Your task to perform on an android device: View the current time between my hometown, Dawason Creek, Canada, and my favorite city, Sydney, Australia, on the TimeZone Converter app.
Image 0: 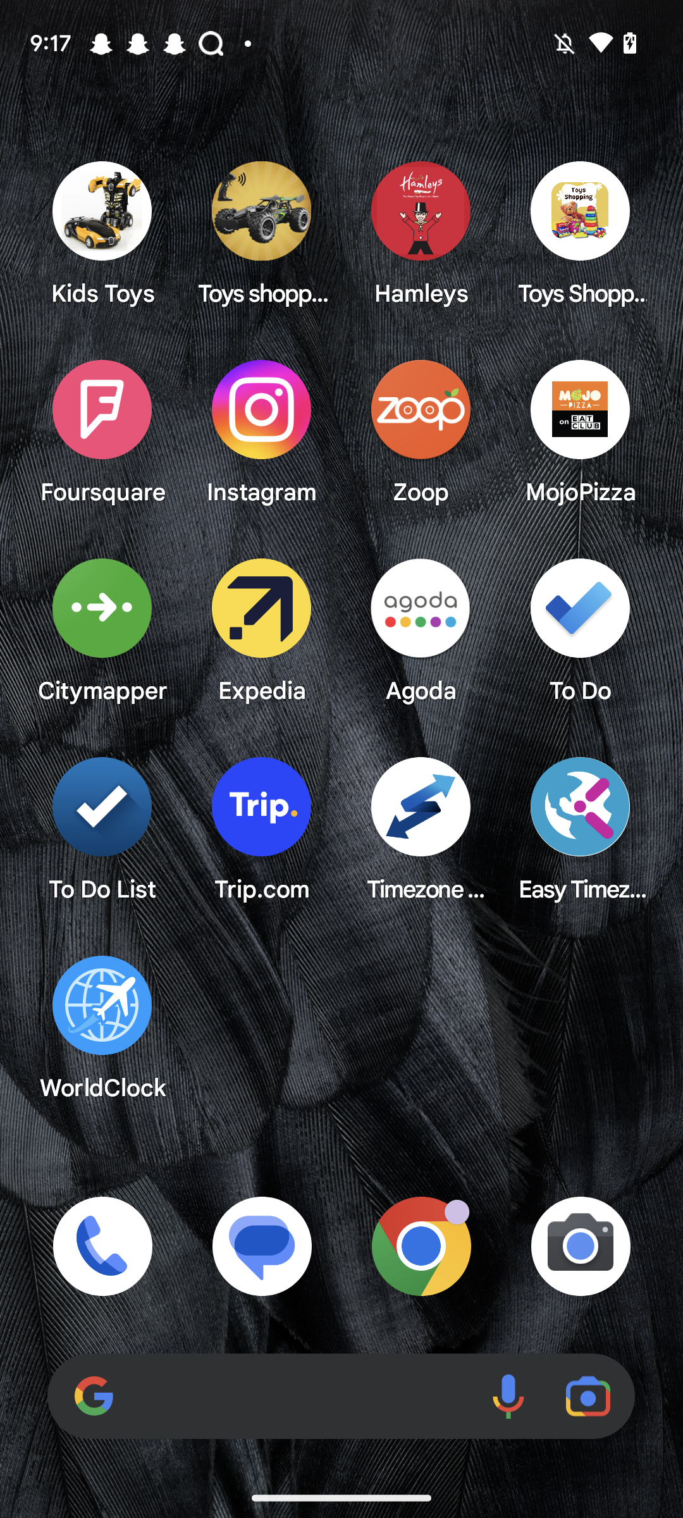
Open the TimeZone Converter app.
Step 0: open app "Timezone Converter"
Image 1: 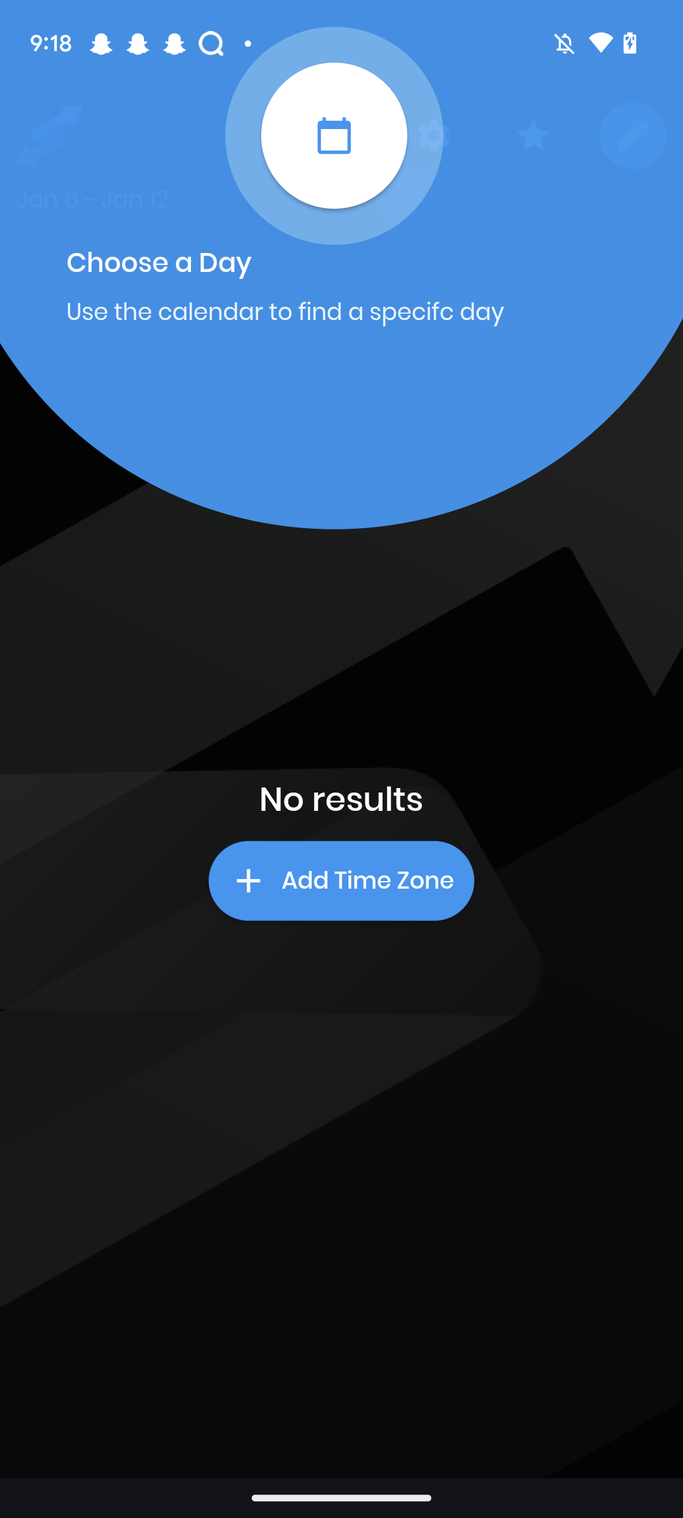
Click on the add Time Zone button.
Step 1: click (341, 881)
Image 2: 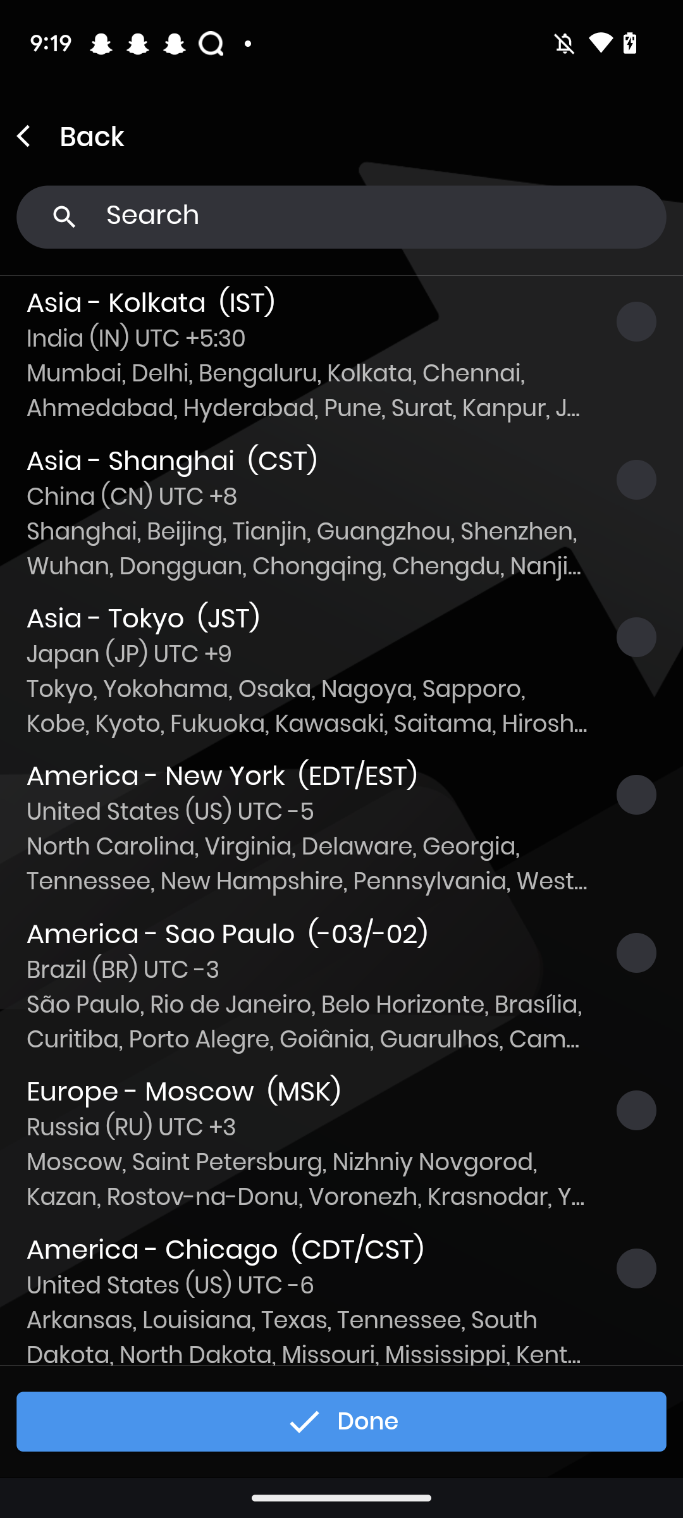
Click on the search box at the top.
Step 2: click (185, 195)
Image 3: 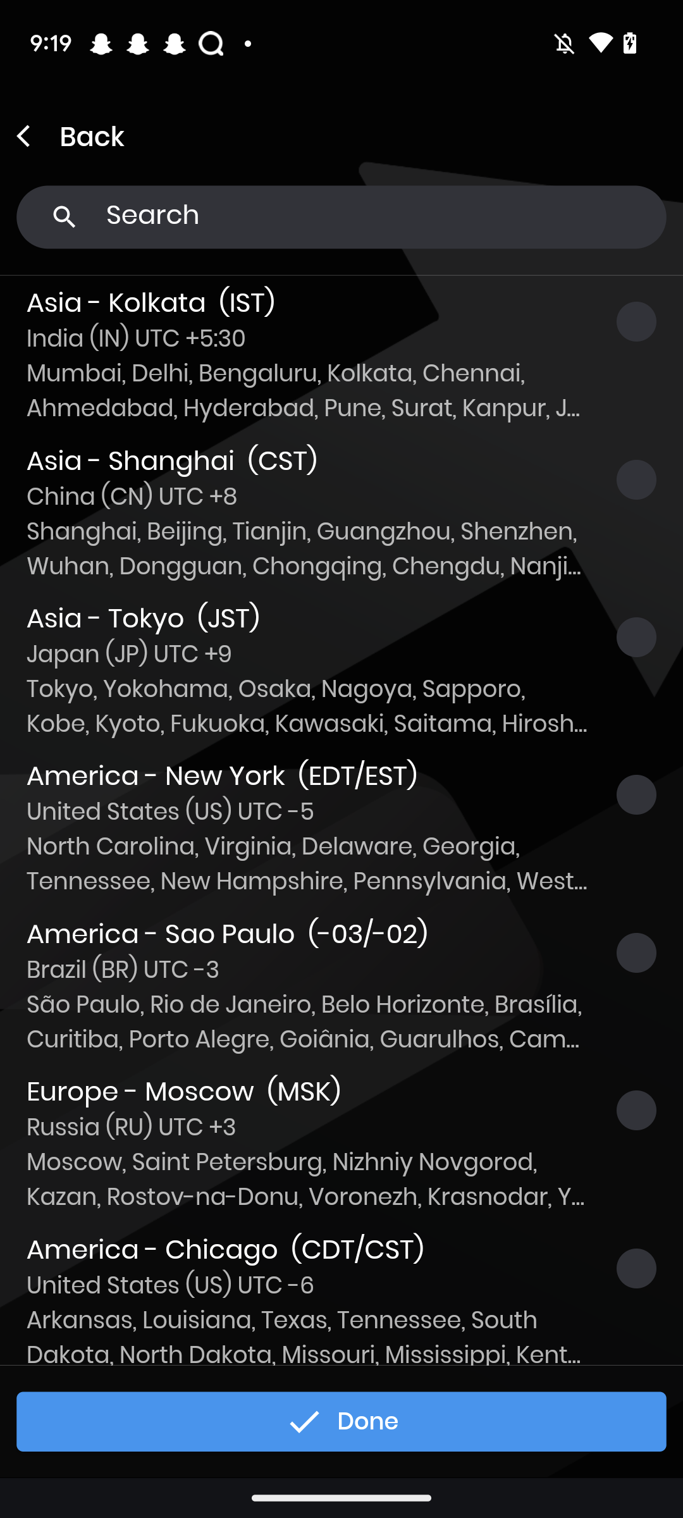
Click on the search box at the top.
Step 3: wait
Image 4: 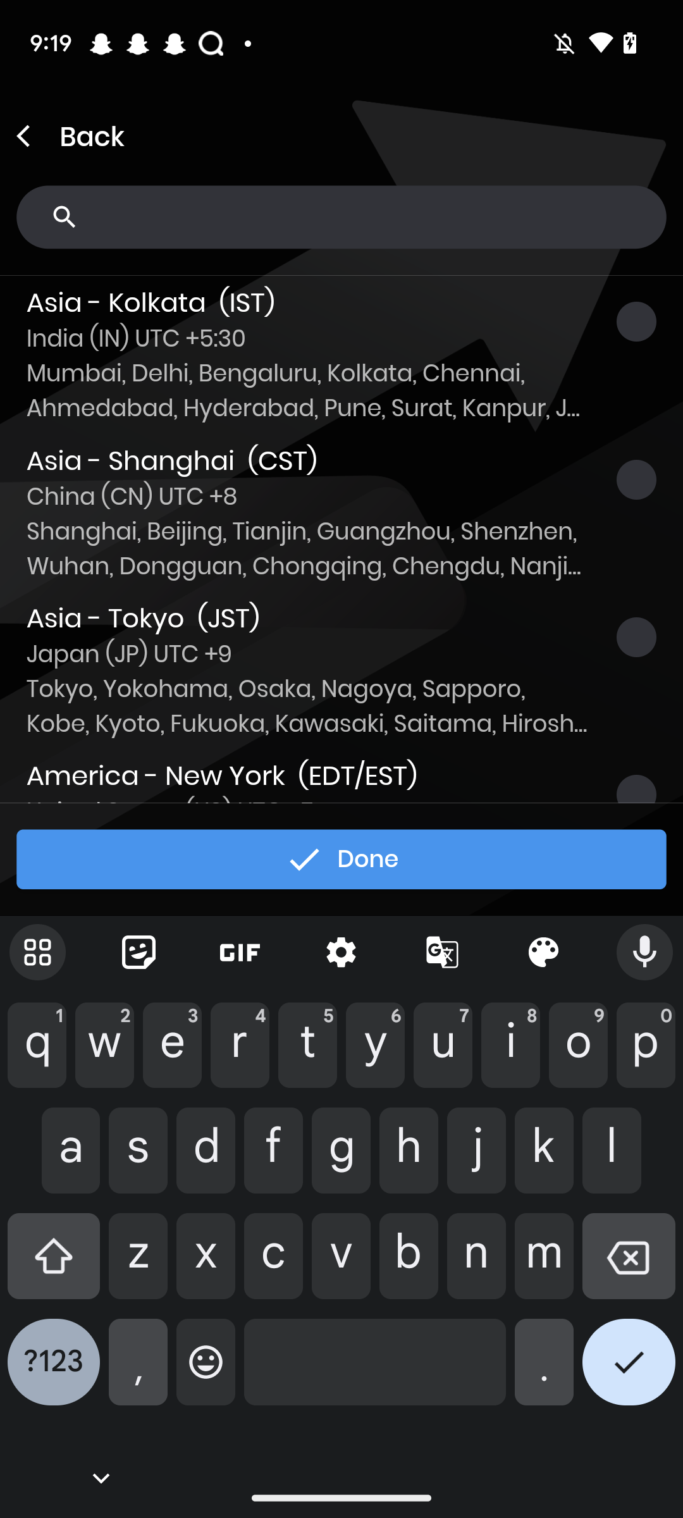
Type "Dawson Creek" in the search box.
Step 4: type "Dawson Creek"
Image 5: 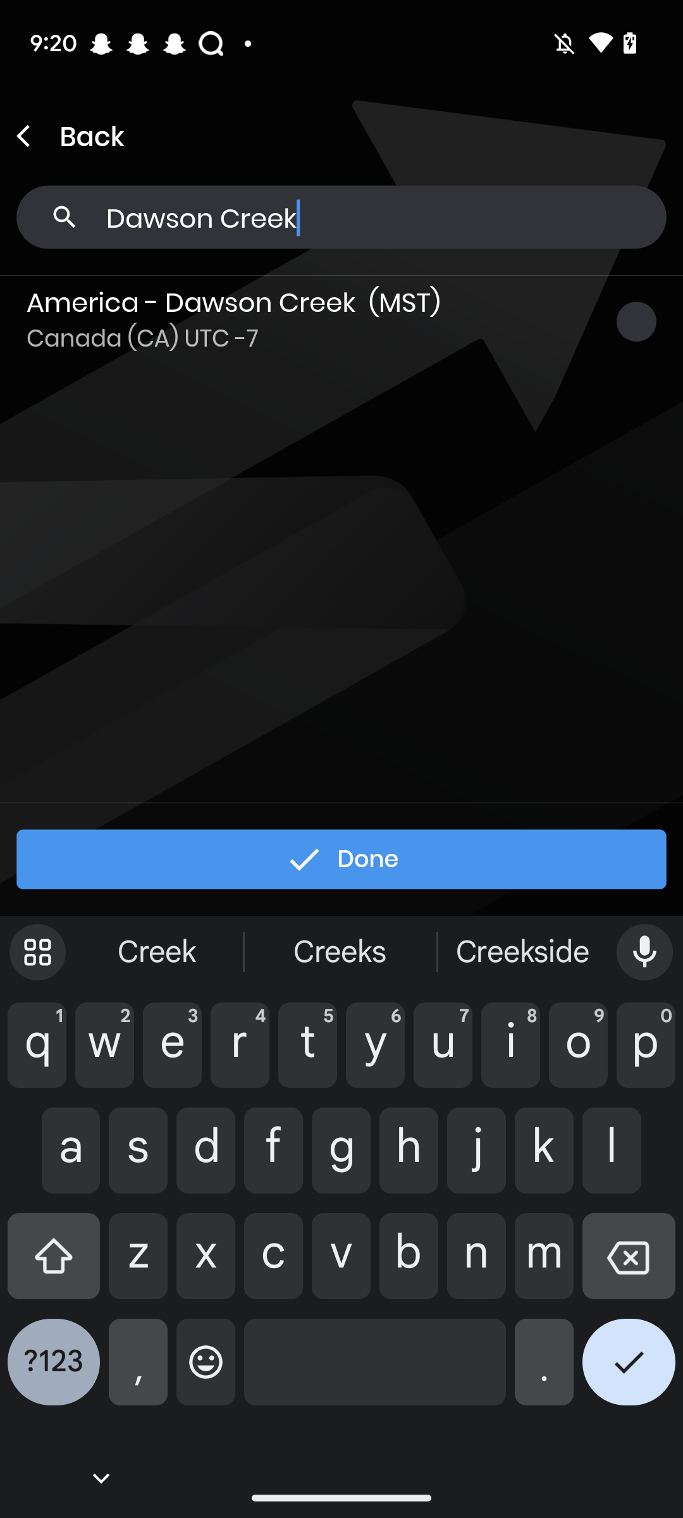
Select the tab "america- Dawson Creek".
Step 5: click (341, 336)
Image 6: 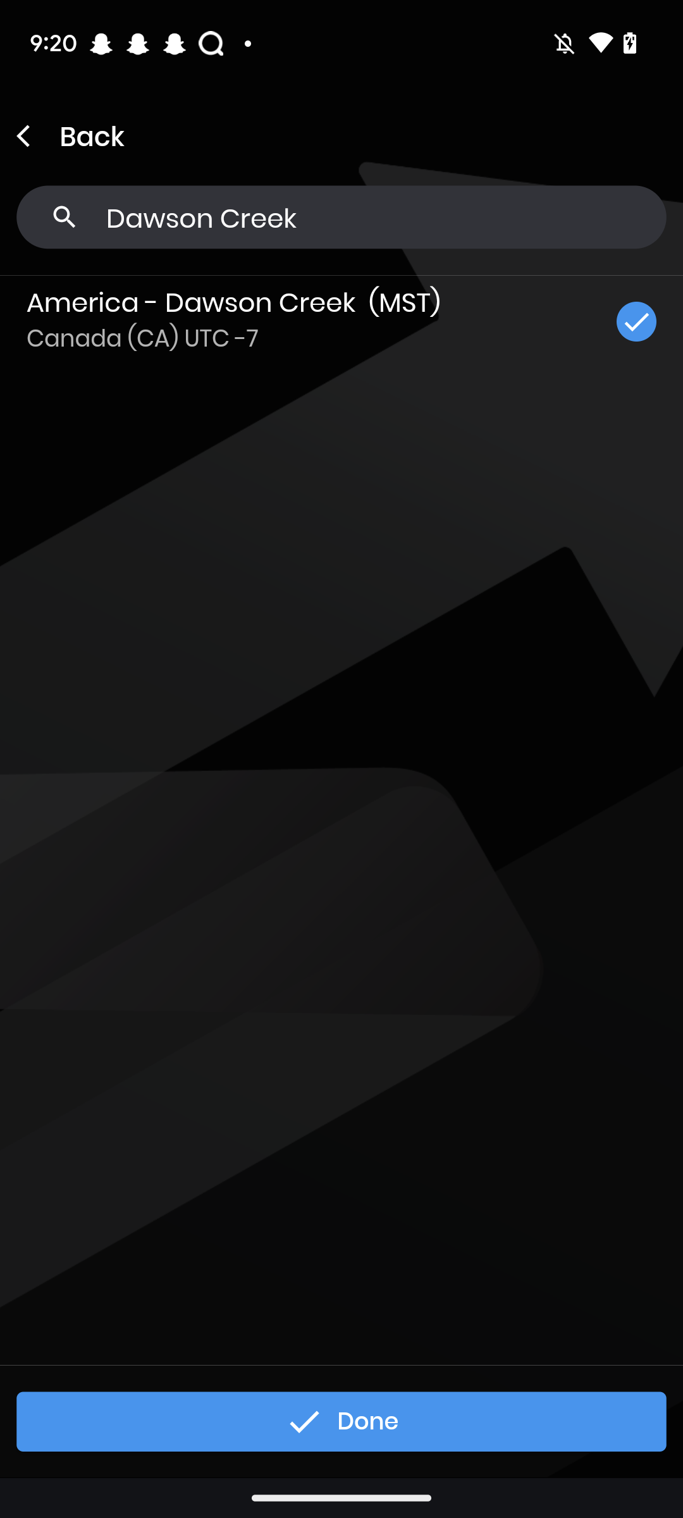
Click on the Search box at the top.
Step 6: click (341, 217)
Image 7: 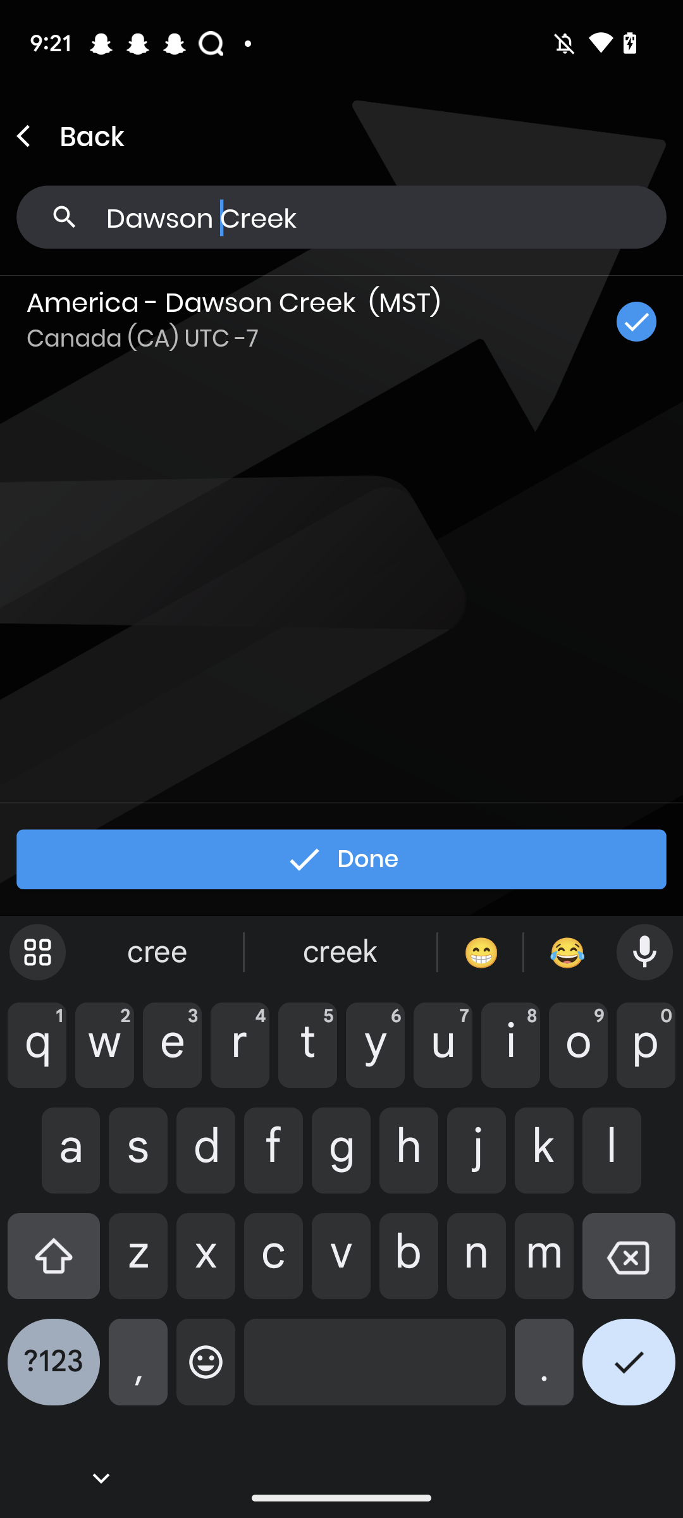
Type "Sydney" in the search box.
Step 7: type "Sydney"
Image 8: 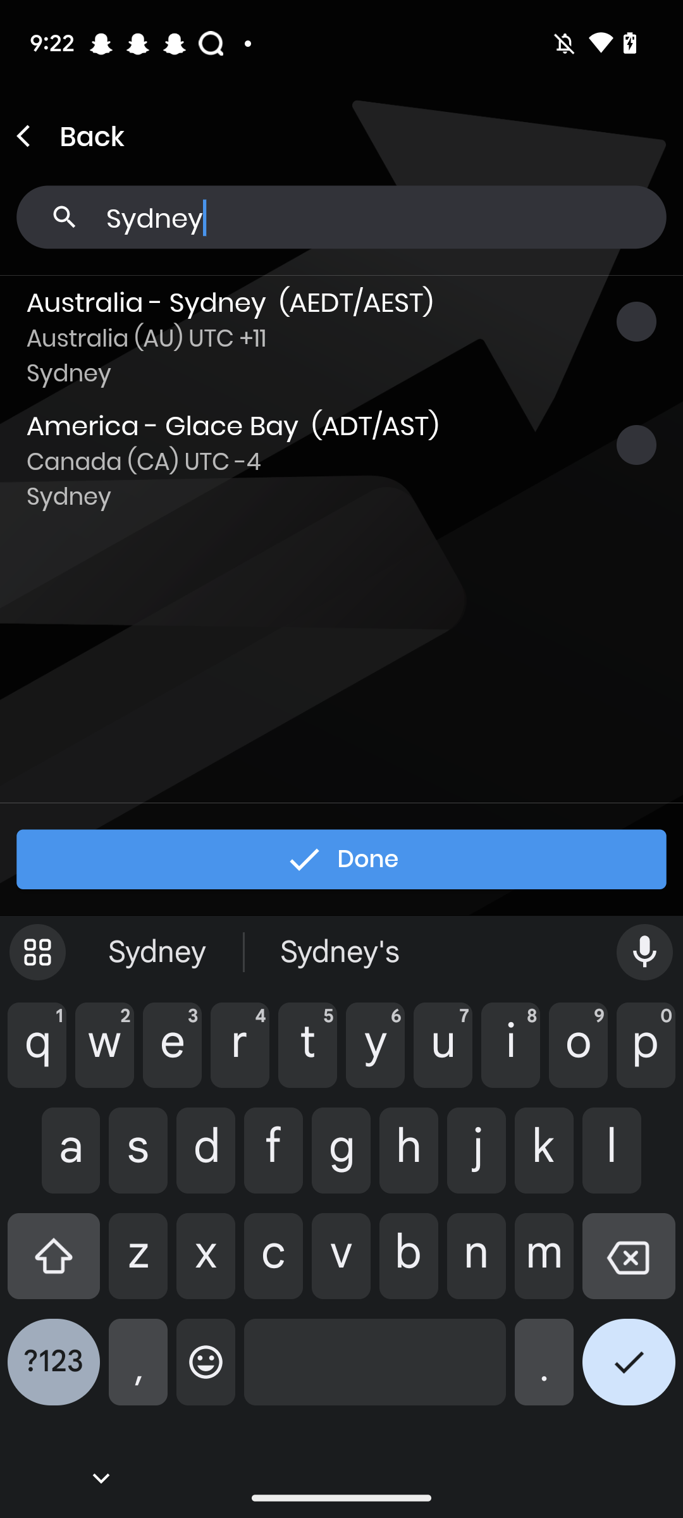
Select the First tab "Australia- Sydney".
Step 8: click (341, 336)
Image 9: 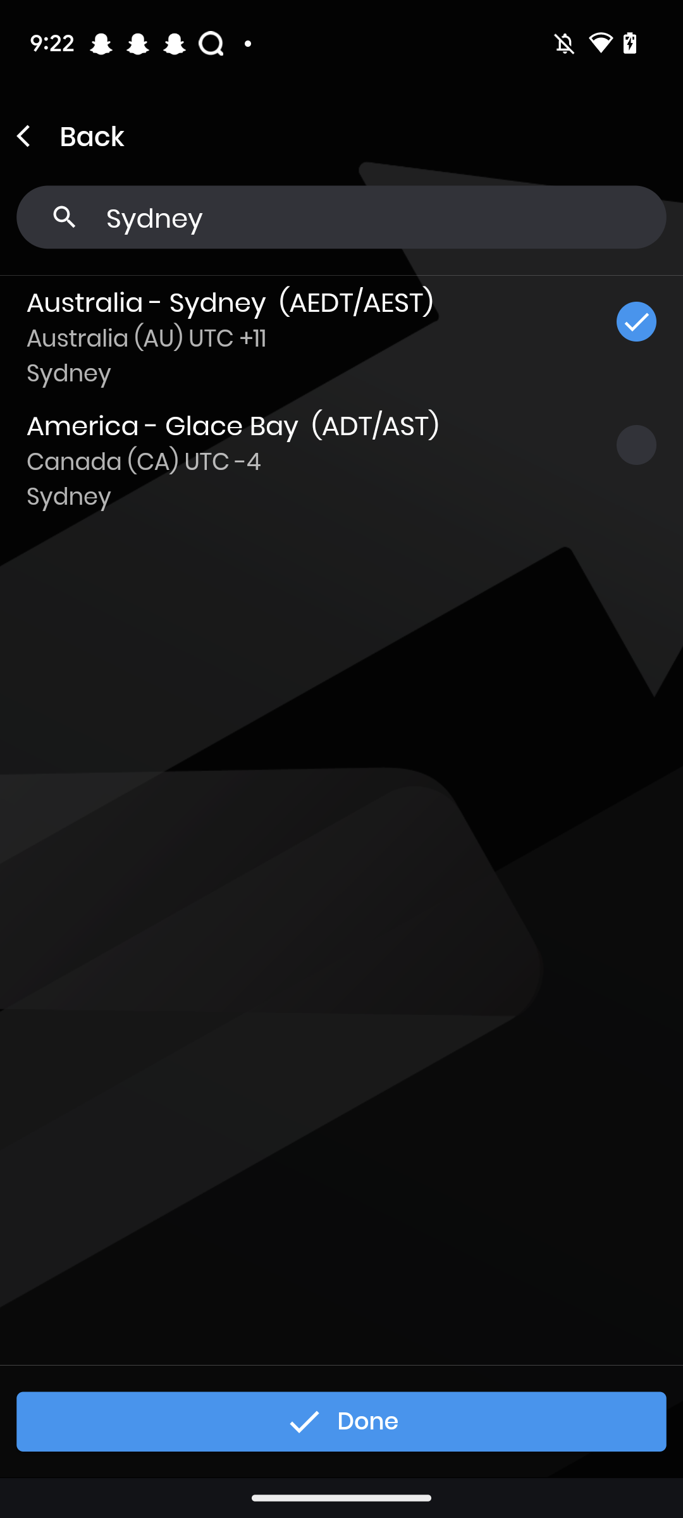
Select the Done Tab at the bottom.
Step 9: click (341, 1422)